Your task to perform on an android device: while I'm organising a vacation to see the Taj Mahal in Agra, I'm using the 99Acres app to search for rental homes for single man in Agra.
Image 0: 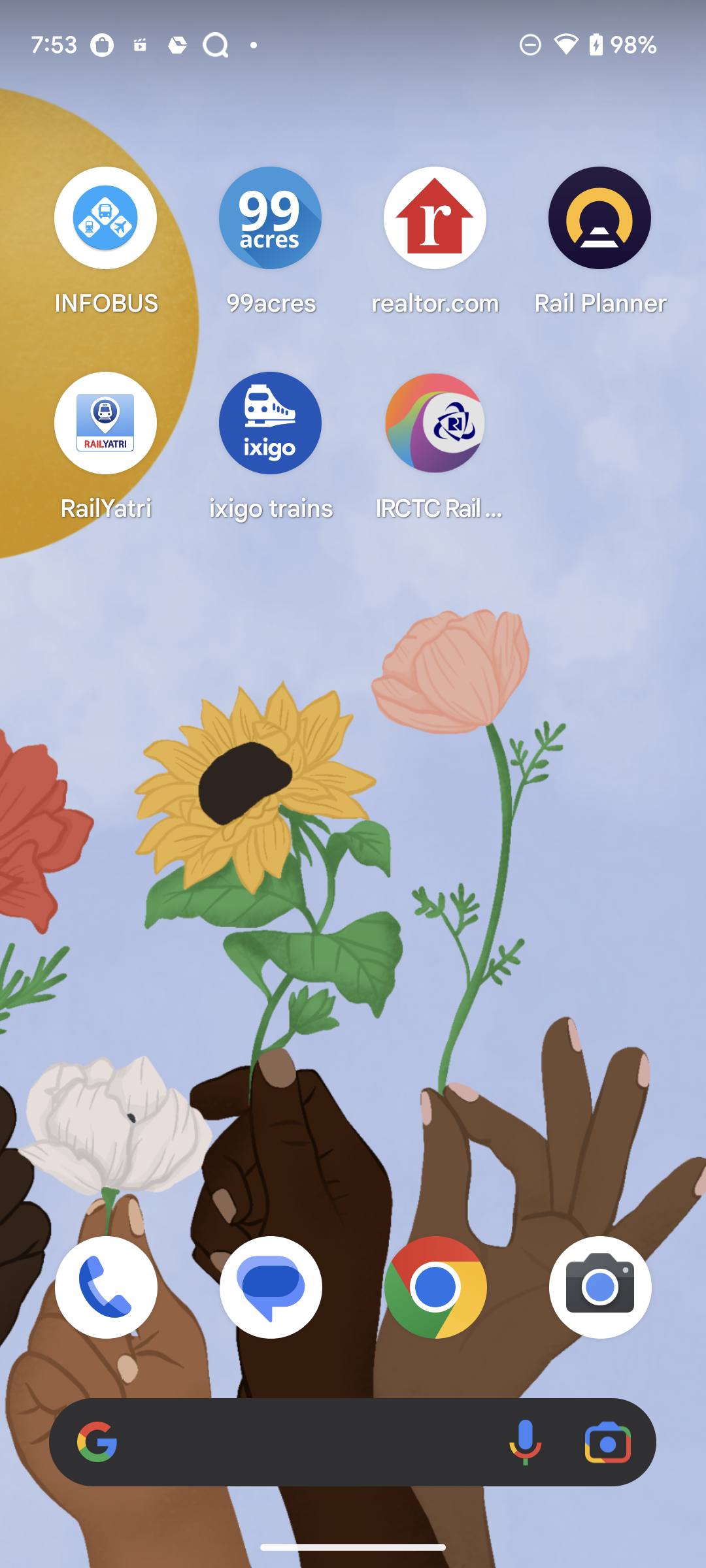
Open 99Acres app
Step 0: open app "99acres"
Image 1: 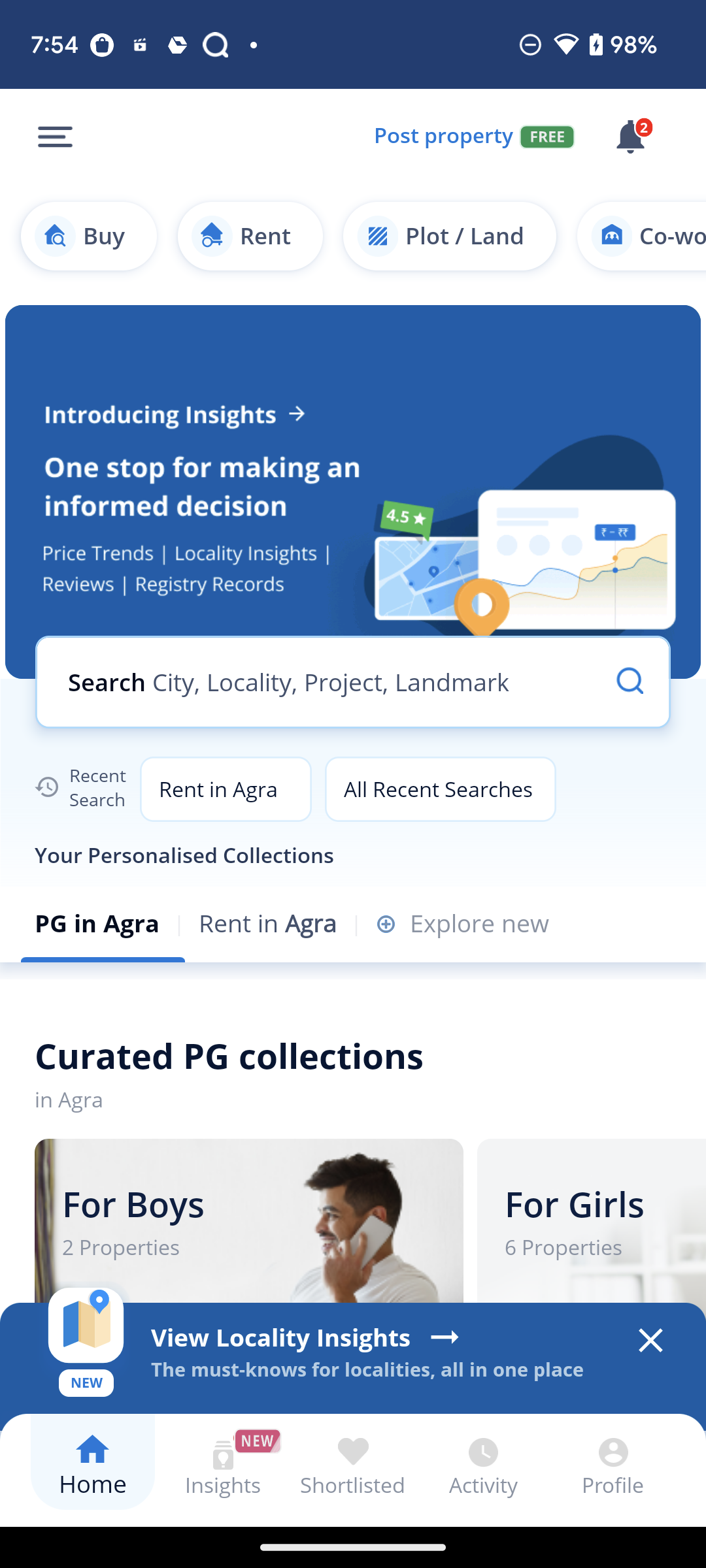
Click on the Search bar at the middle of the screen
Step 1: click (288, 681)
Image 2: 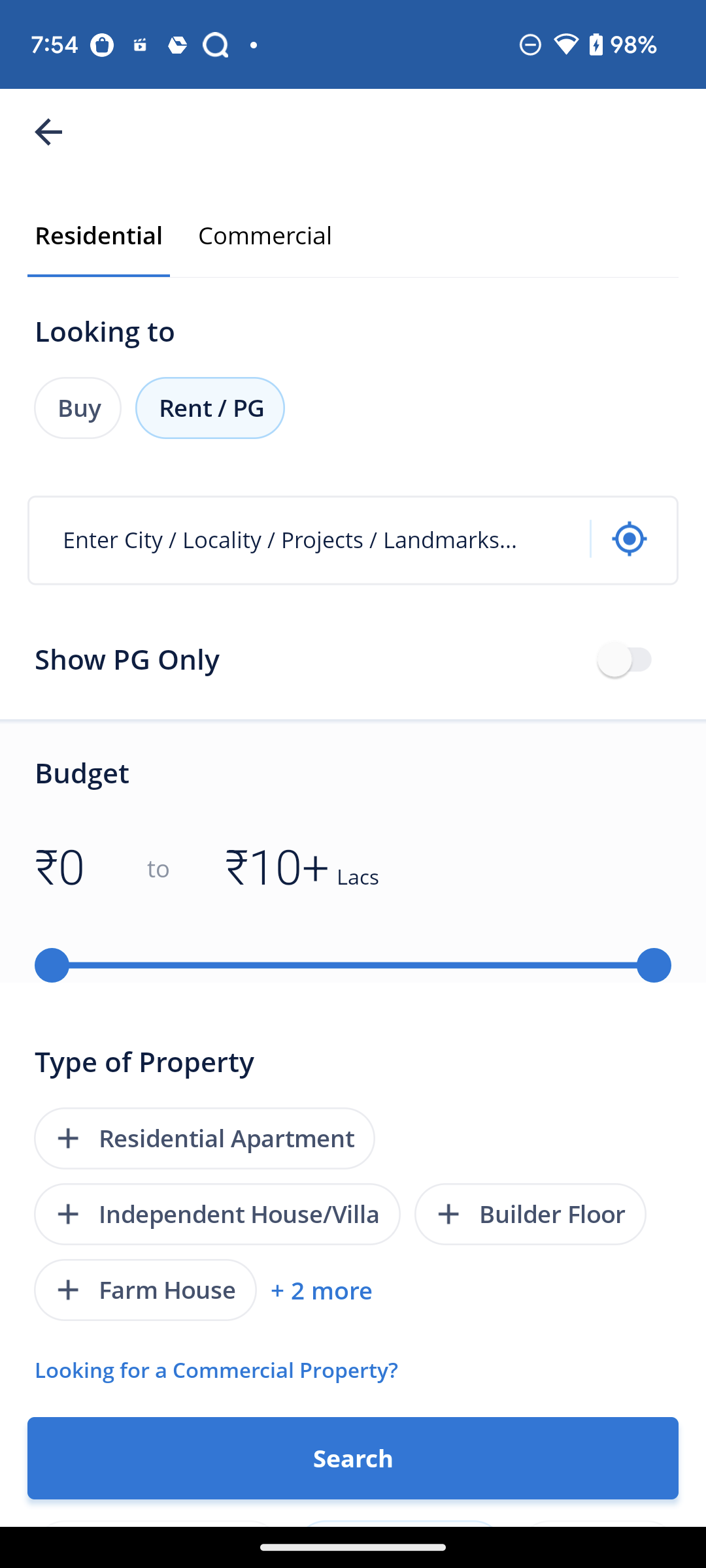
Click on the search bar to find the location
Step 2: click (318, 539)
Image 3: 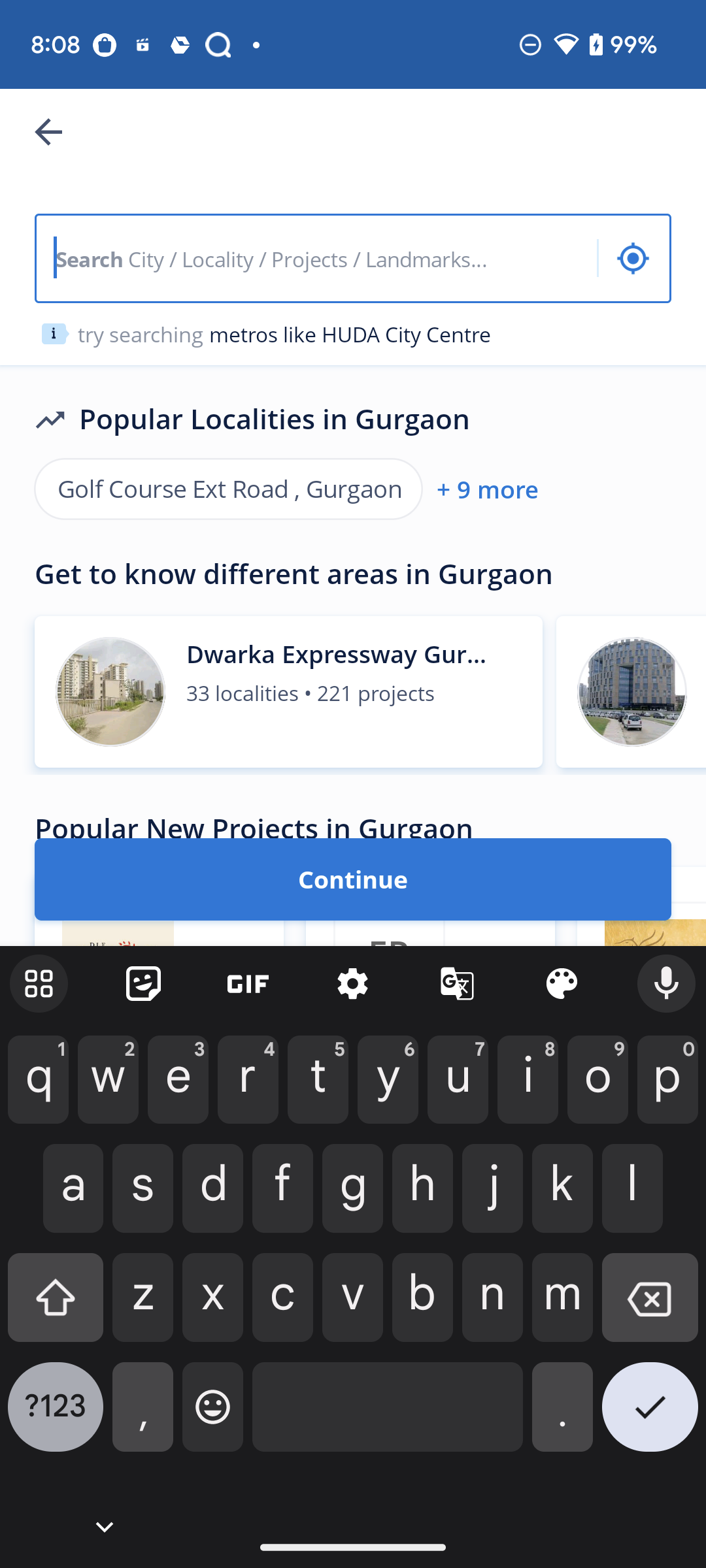
Search for Agra
Step 3: type "Agra"
Image 4: 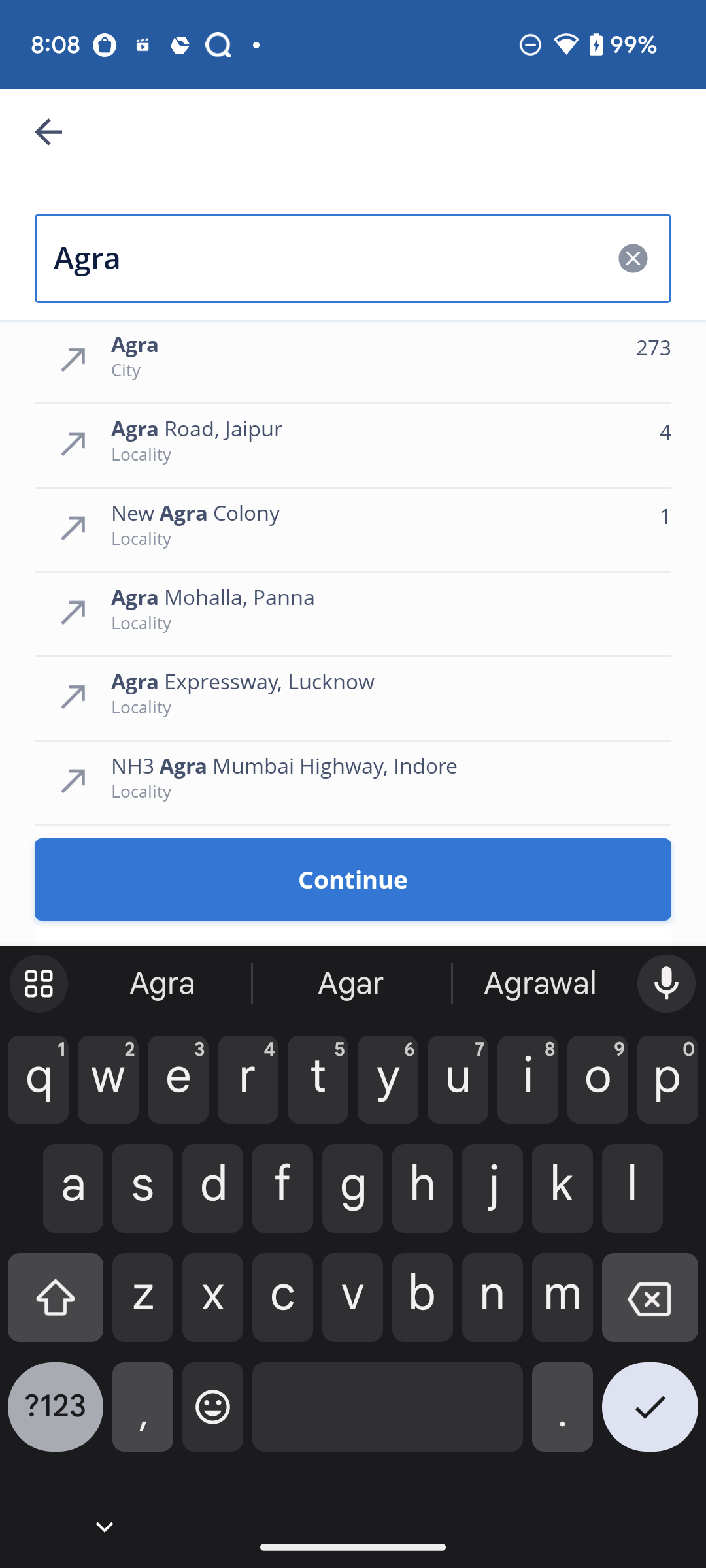
click on the first suggestion
Step 4: click (373, 344)
Image 5: 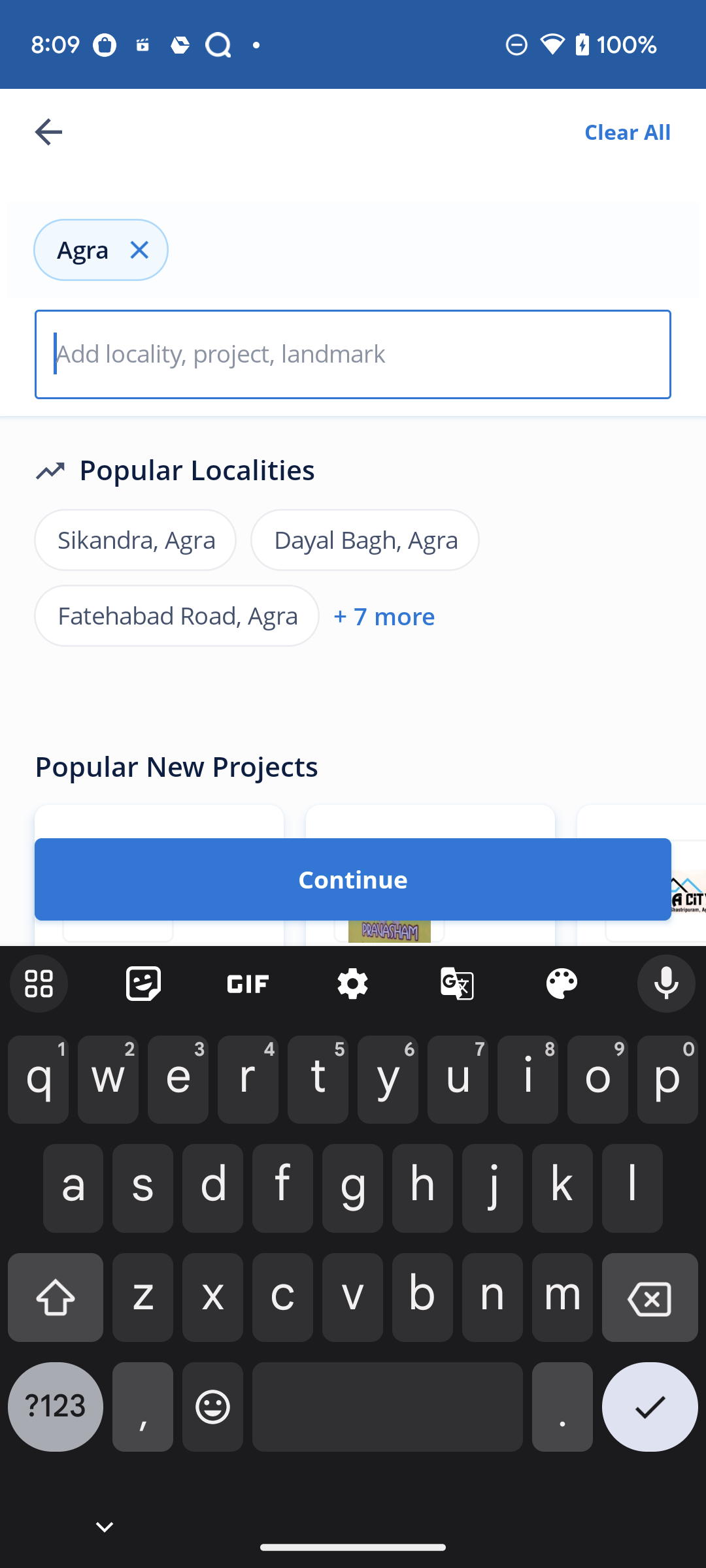
Click on continue
Step 5: click (353, 879)
Image 6: 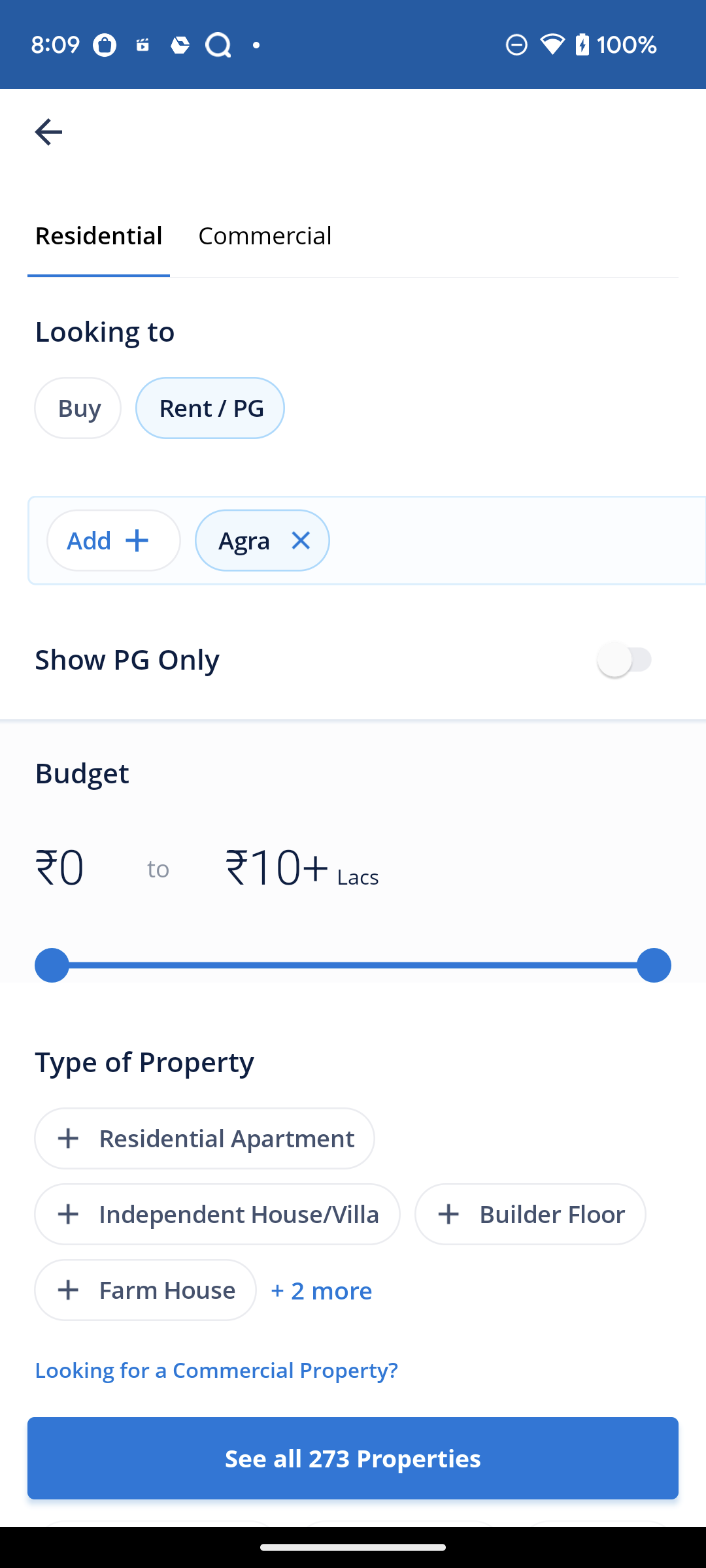
swipe up
Step 6: scroll down
Image 7: 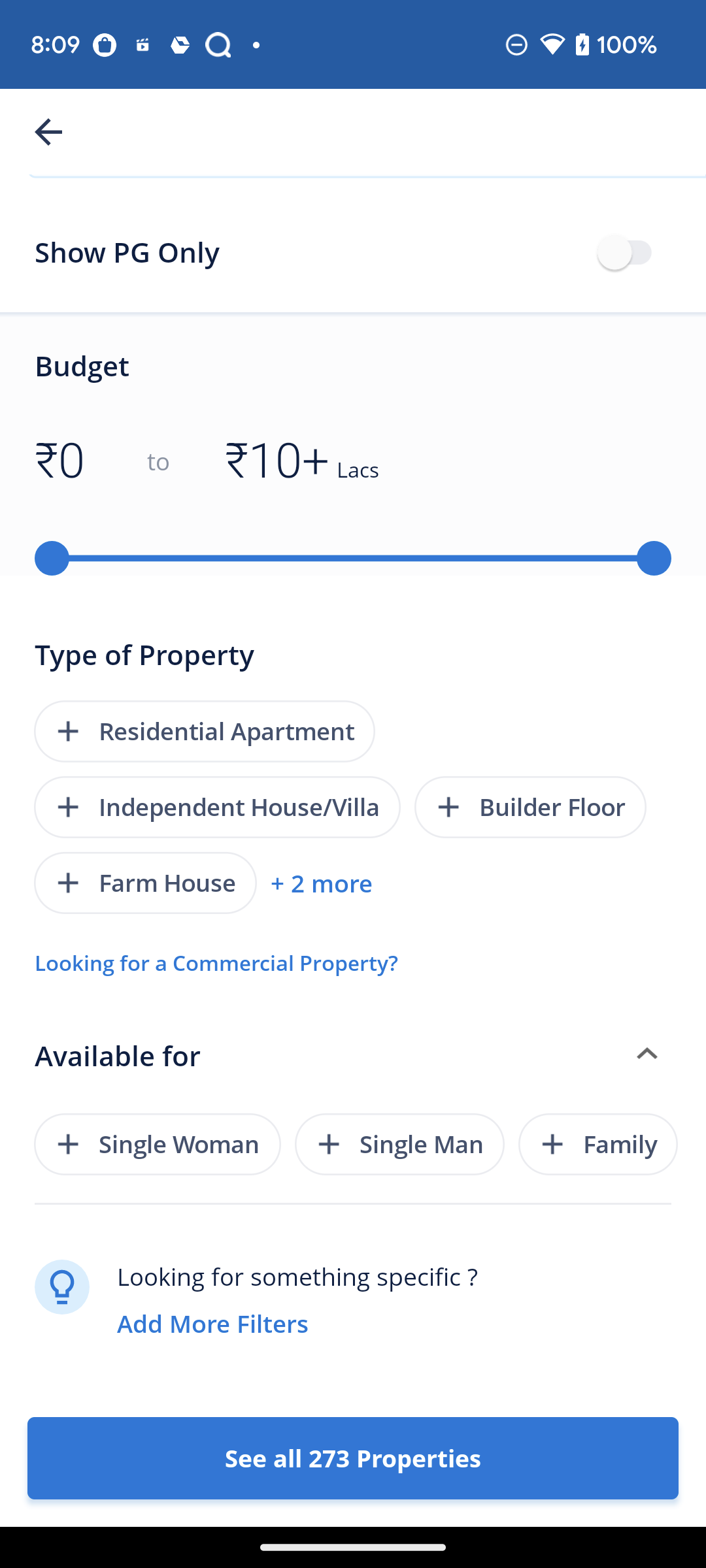
Select Available for Single Man
Step 7: click (399, 1144)
Image 8: 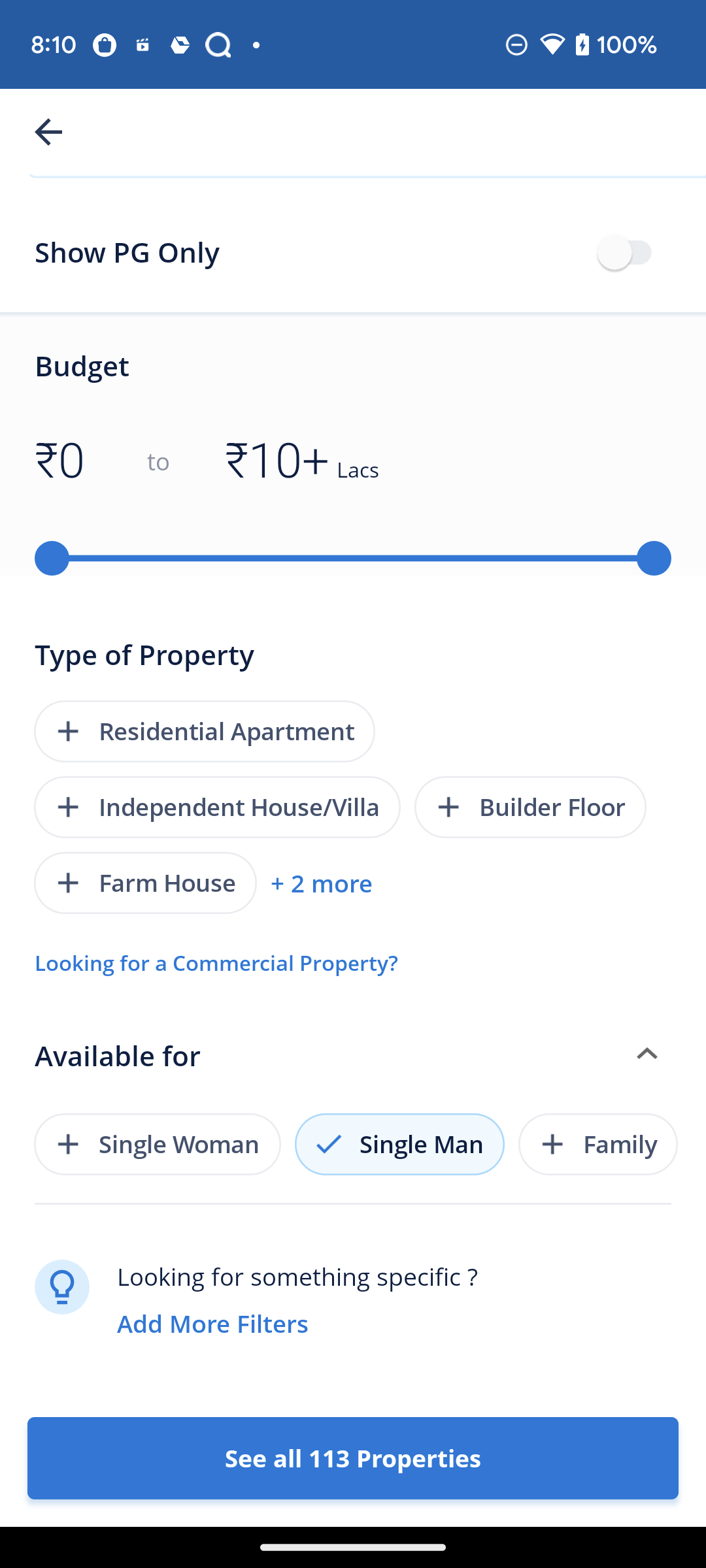
Click on See all 113 Properties
Step 8: click (353, 1458)